Your task to perform on an android device:  view the specifics of the train arrival between 6:06 am and 6:43 am.
Image 0: 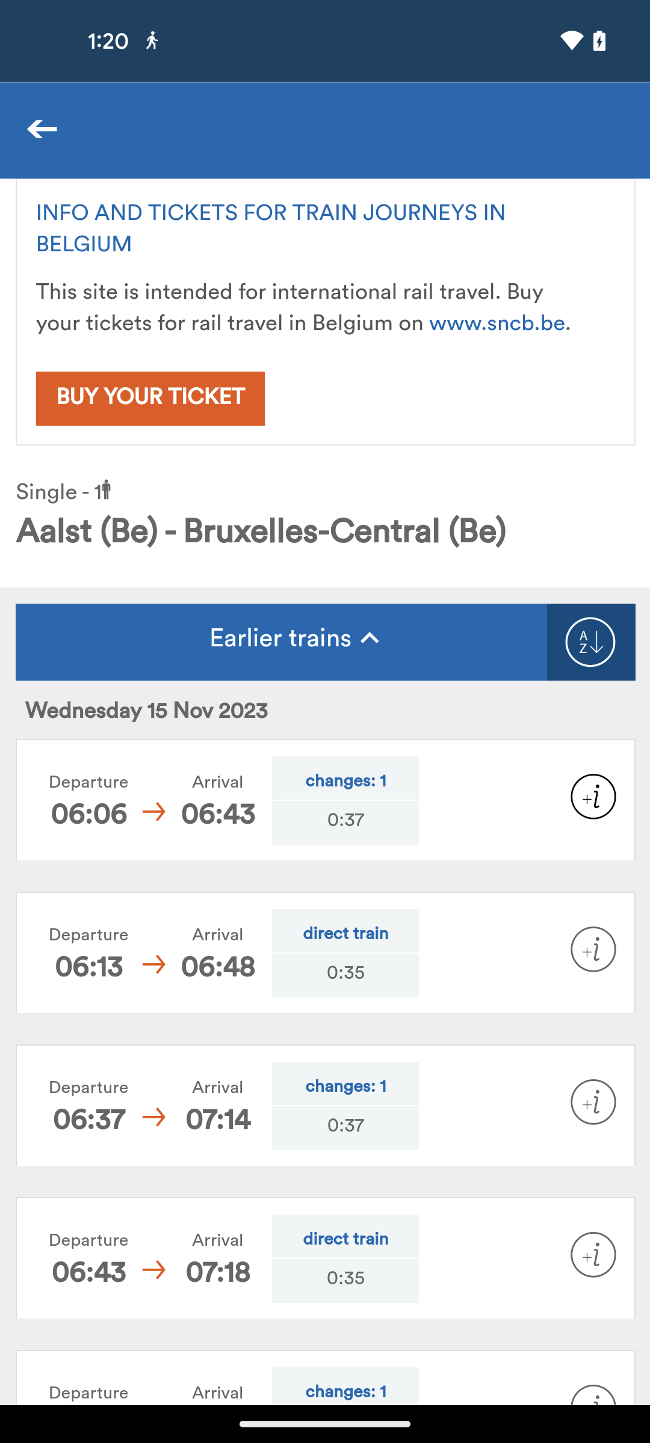
Tap on the +i button of first train
Step 0: click (326, 744)